Your task to perform on an android device: In Citymapper app, Share your last saved trip details to dbwscratch.test.id2@gmail.com via gmail
Image 0: 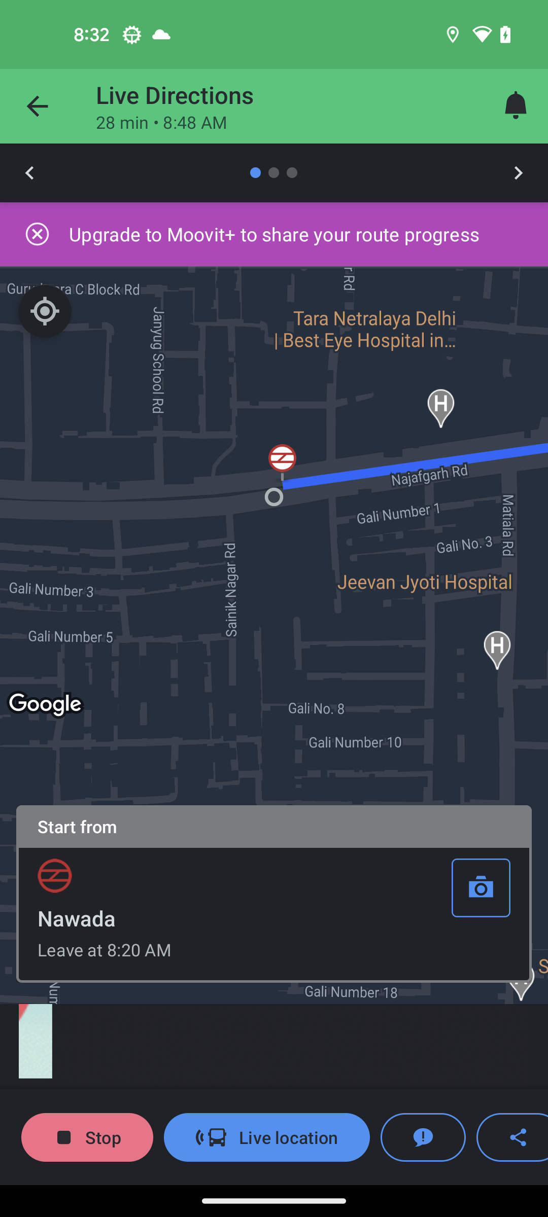
Open Citymapper app
Step 0: open app "Citymapper"
Image 1: 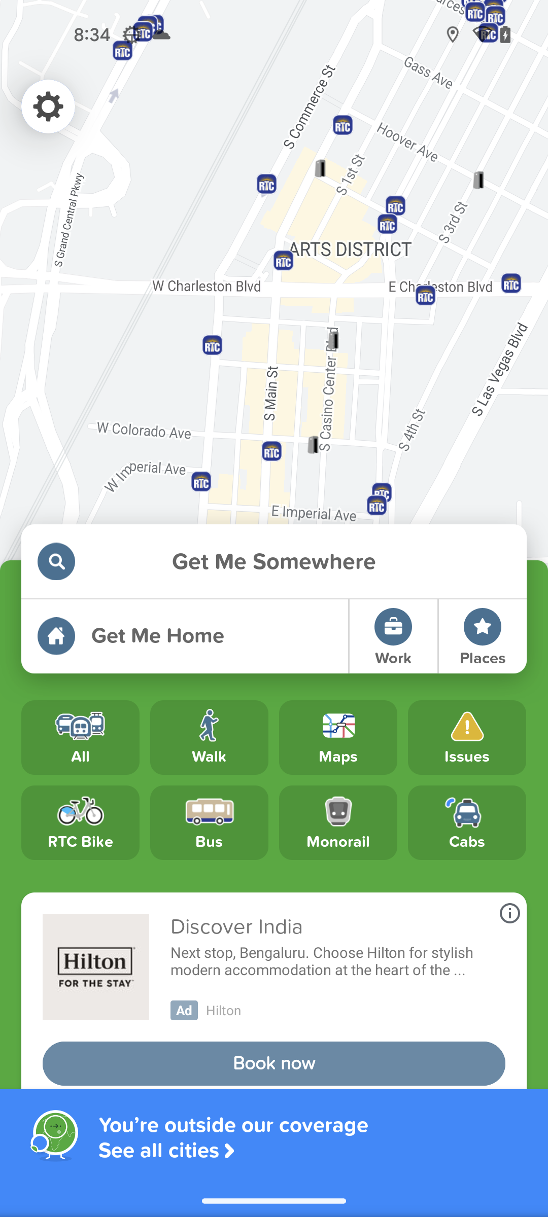
Swipe up to view save trip section
Step 1: scroll down
Image 2: 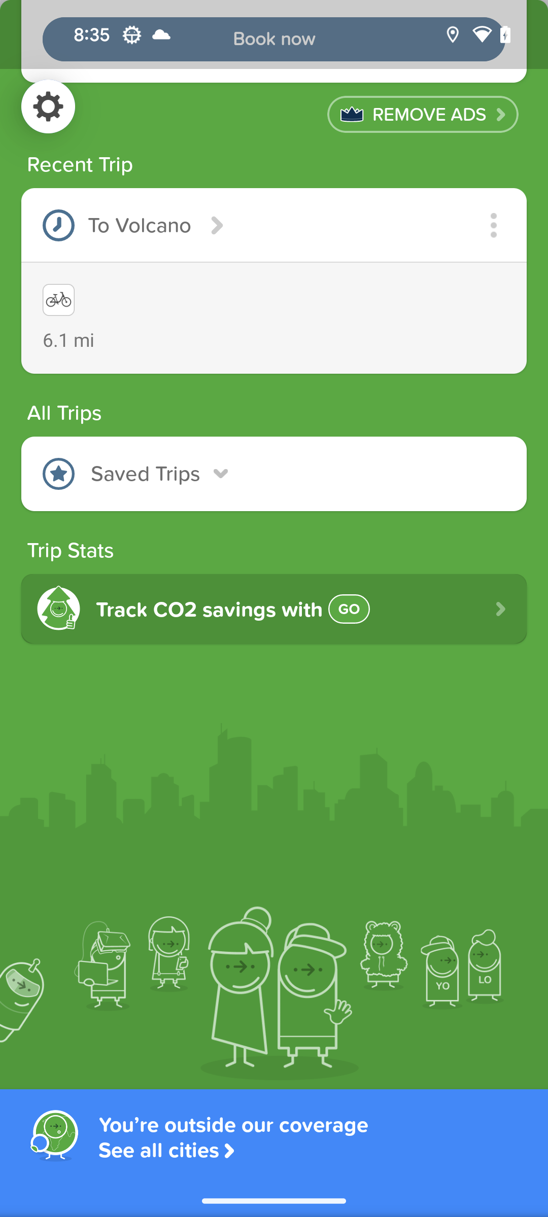
Click on the Saved Trips section down arrow to view saved trips
Step 2: click (159, 474)
Image 3: 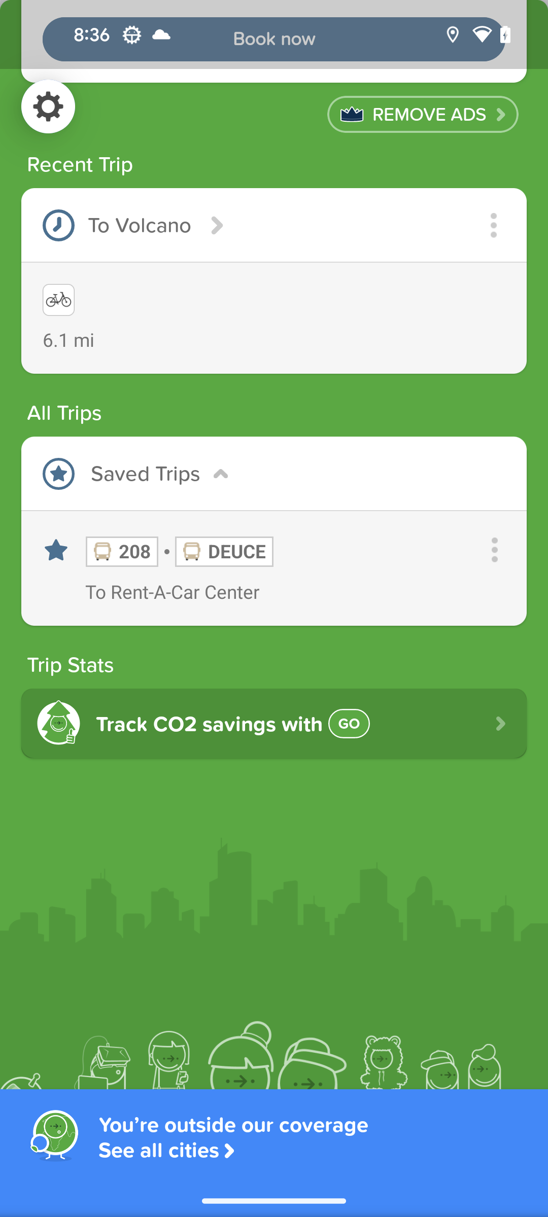
Click on the three dots in front of first saved trip
Step 3: click (274, 464)
Image 4: 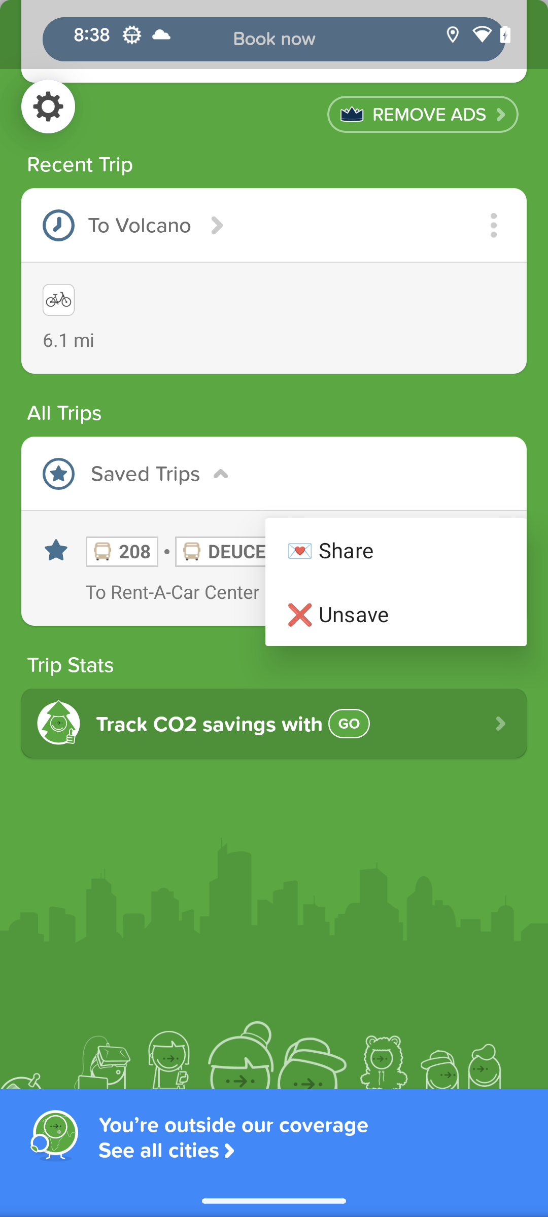
Click on the Share icon in the pop up window
Step 4: click (396, 550)
Image 5: 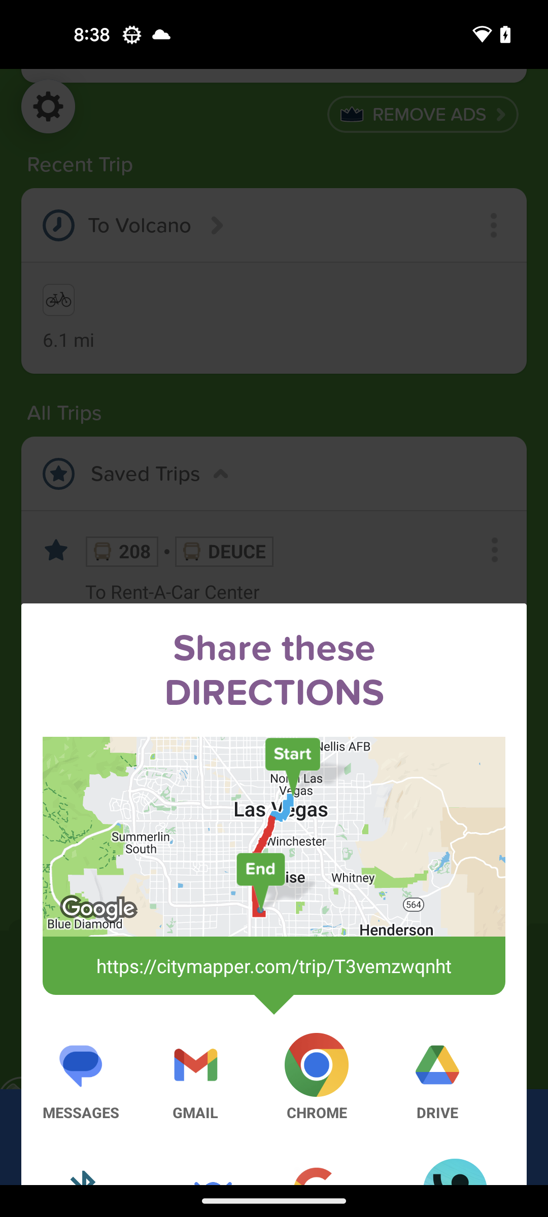
Click on the Gmail icon
Step 5: click (195, 1077)
Image 6: 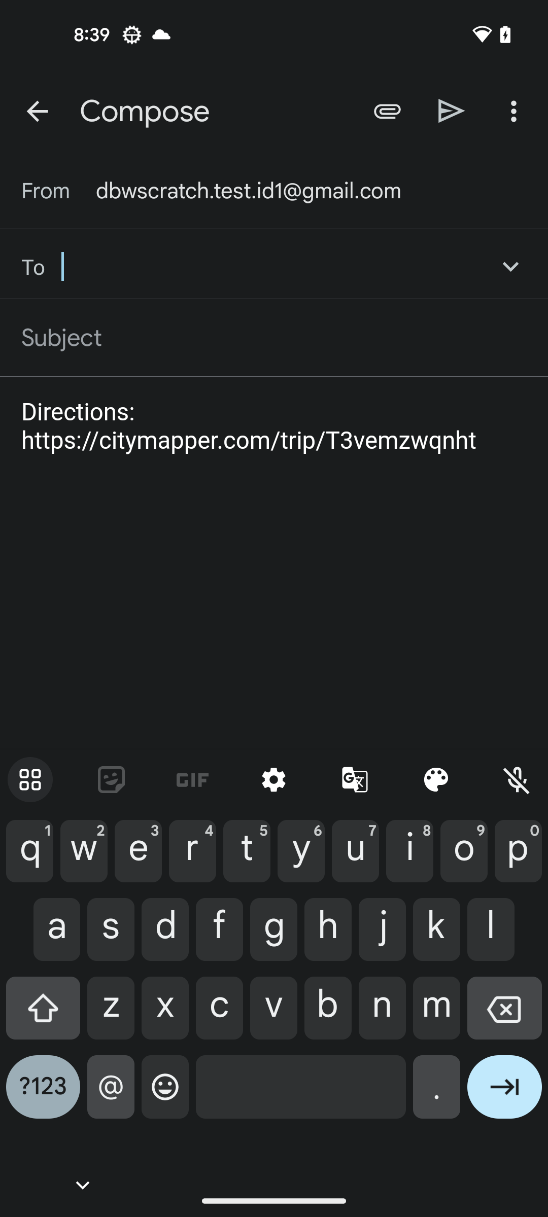
Type dbwscratch.test.id2@gmail.com mail id
Step 6: type "dbwscratch.test.id2@gmail.com"
Image 7: 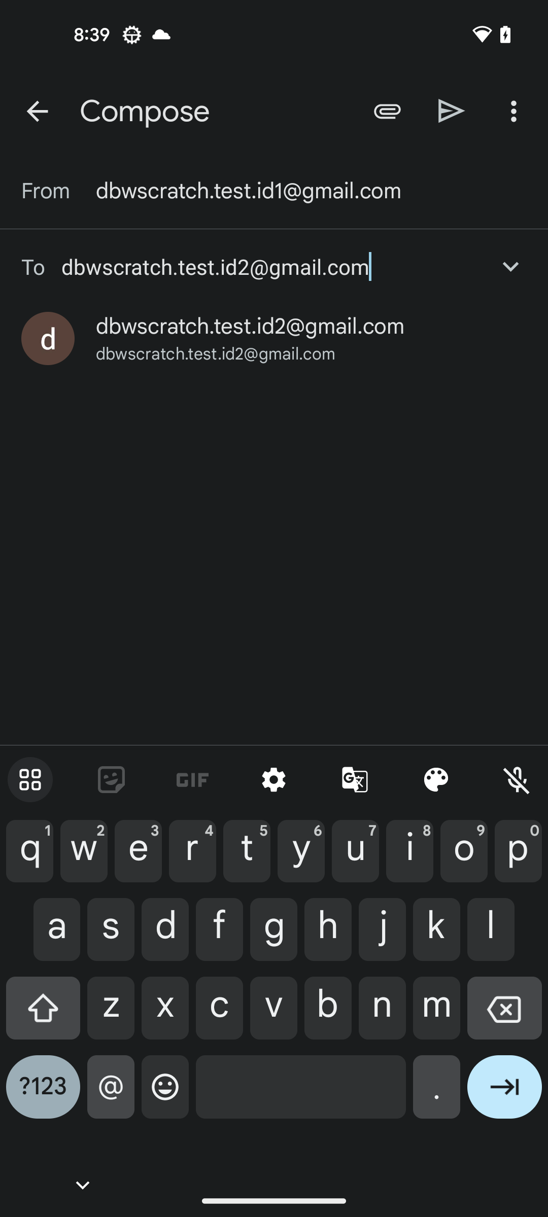
Click on the Send icon at the top left of the screen
Step 7: click (452, 111)